Your task to perform on an android device: Open the vocab.com dictionary app and look up the example sentences for the role.
Image 0: 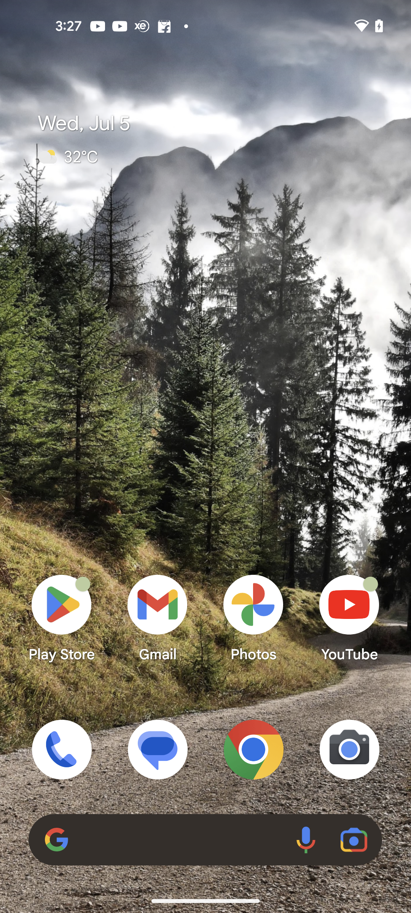
Open the wordweb app.
Step 0: open app "WordWeb"
Image 1: 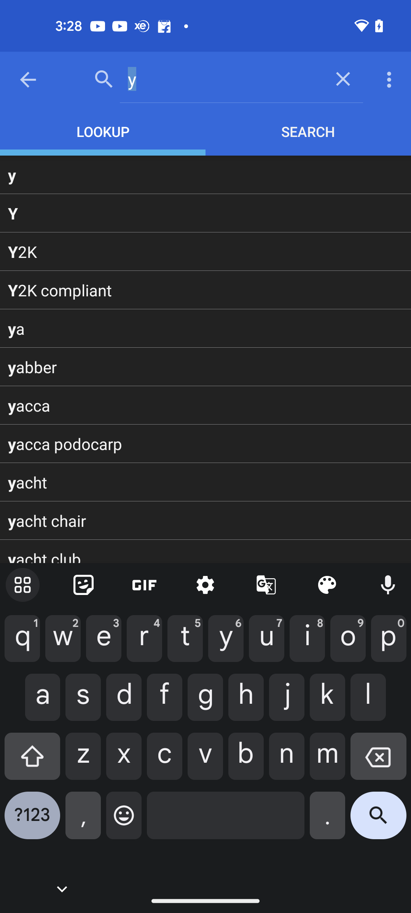
Type role in the search bar.
Step 1: type "role"
Image 2: 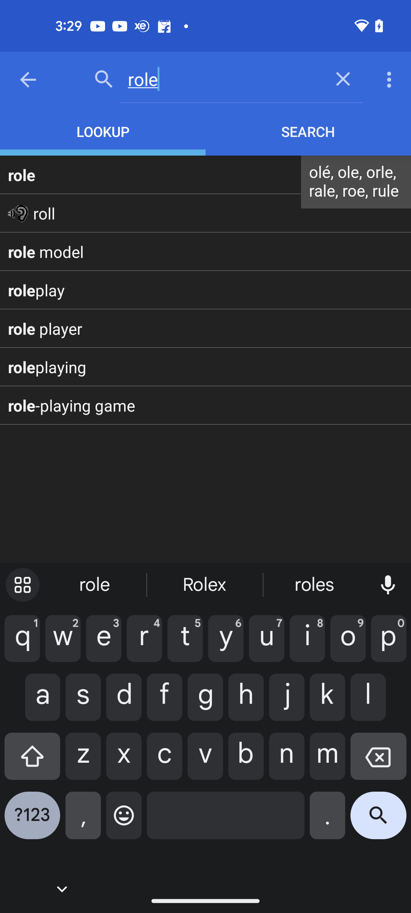
Click on the first suggestion.
Step 2: click (22, 175)